Your task to perform on an android device: Go to the kitchen stories app and share the recipe for one-pot pasta . with dbwscratch.test.id9@gmail.com
Image 0: 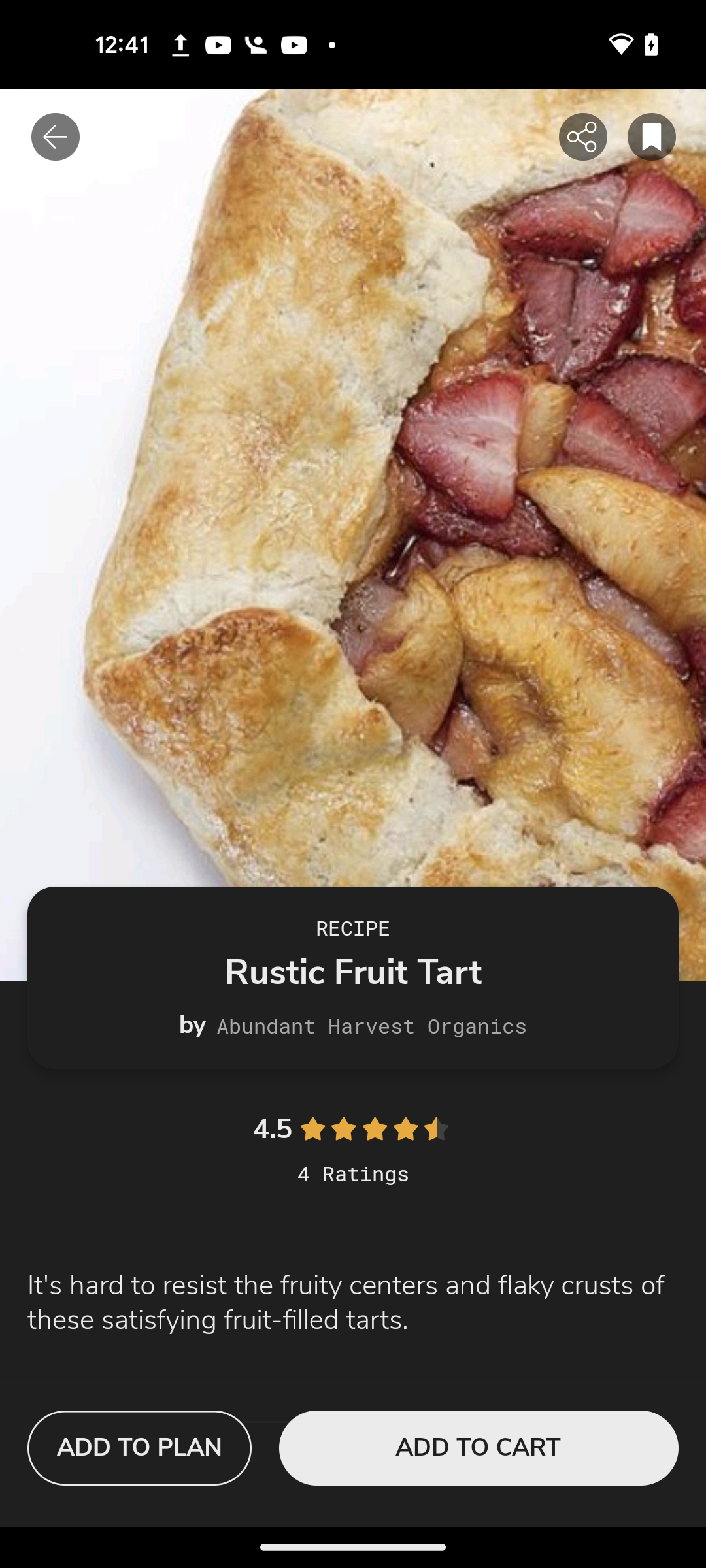
open kitchen stories app
Step 0: open app "Kitchen Stories"
Image 1: 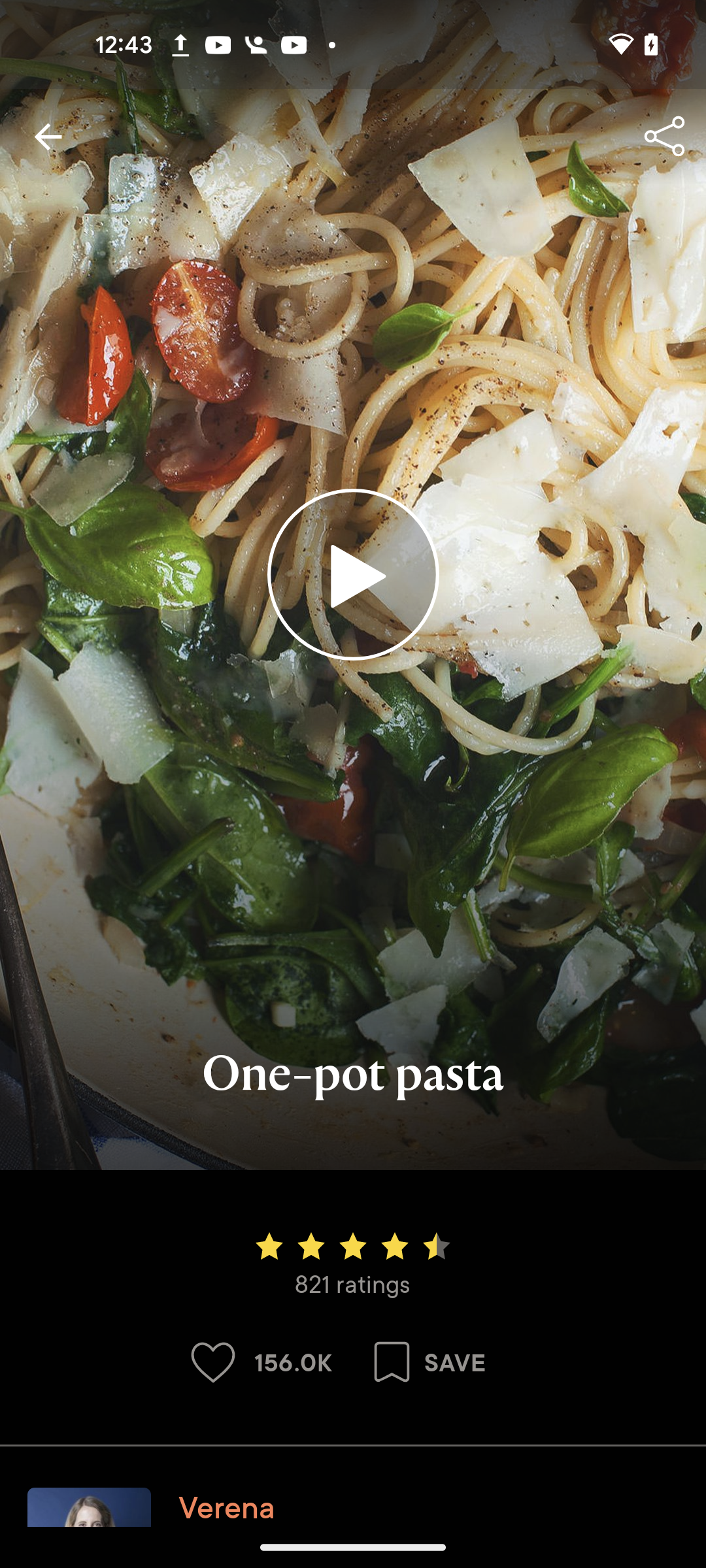
Click on the share icon at the top right corner of the screen 
Step 1: click (664, 137)
Image 2: 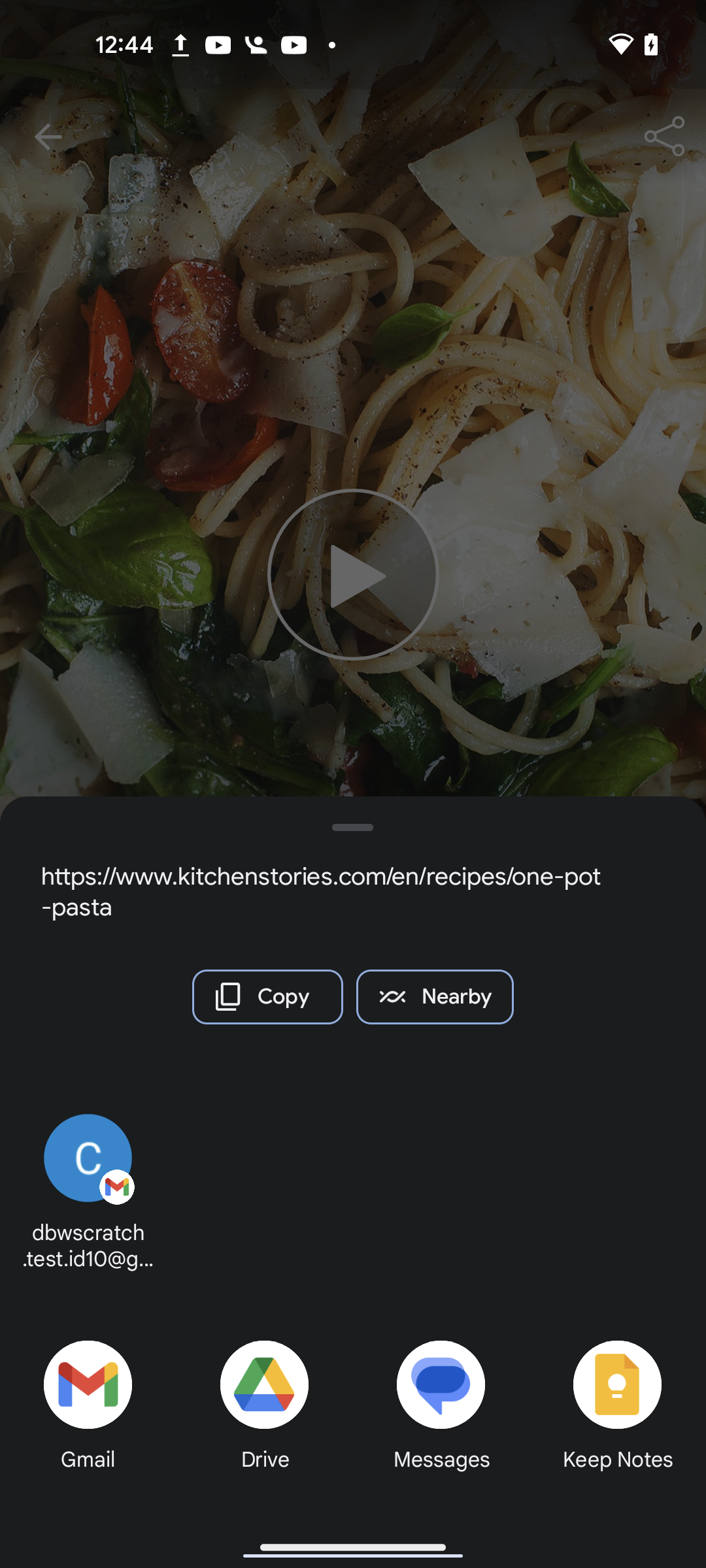
Click on the Gmail
Step 2: click (87, 1384)
Image 3: 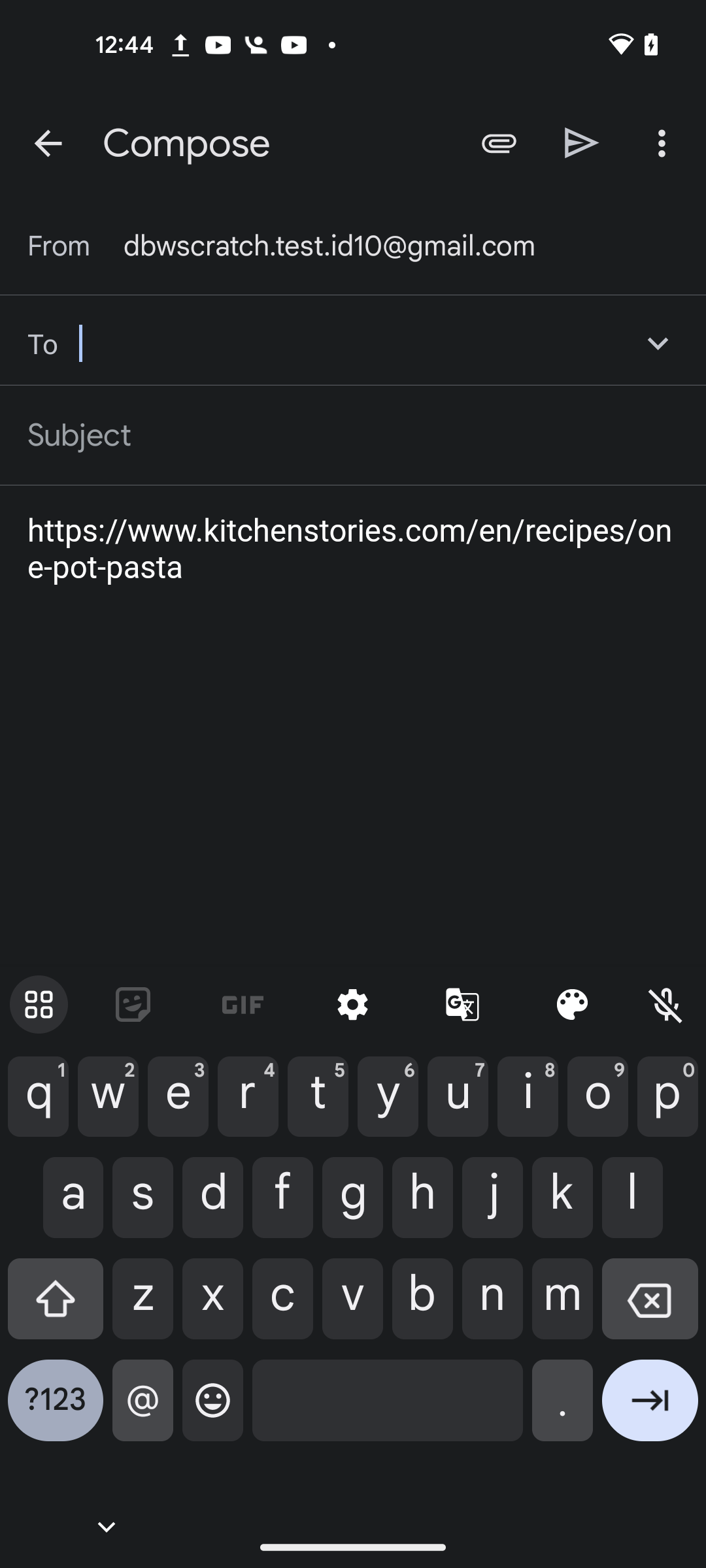
Enter email id dbwscratch.test.id9@gmail.com
Step 3: type "dbwscratch.test.id9@gmail.com"
Image 4: 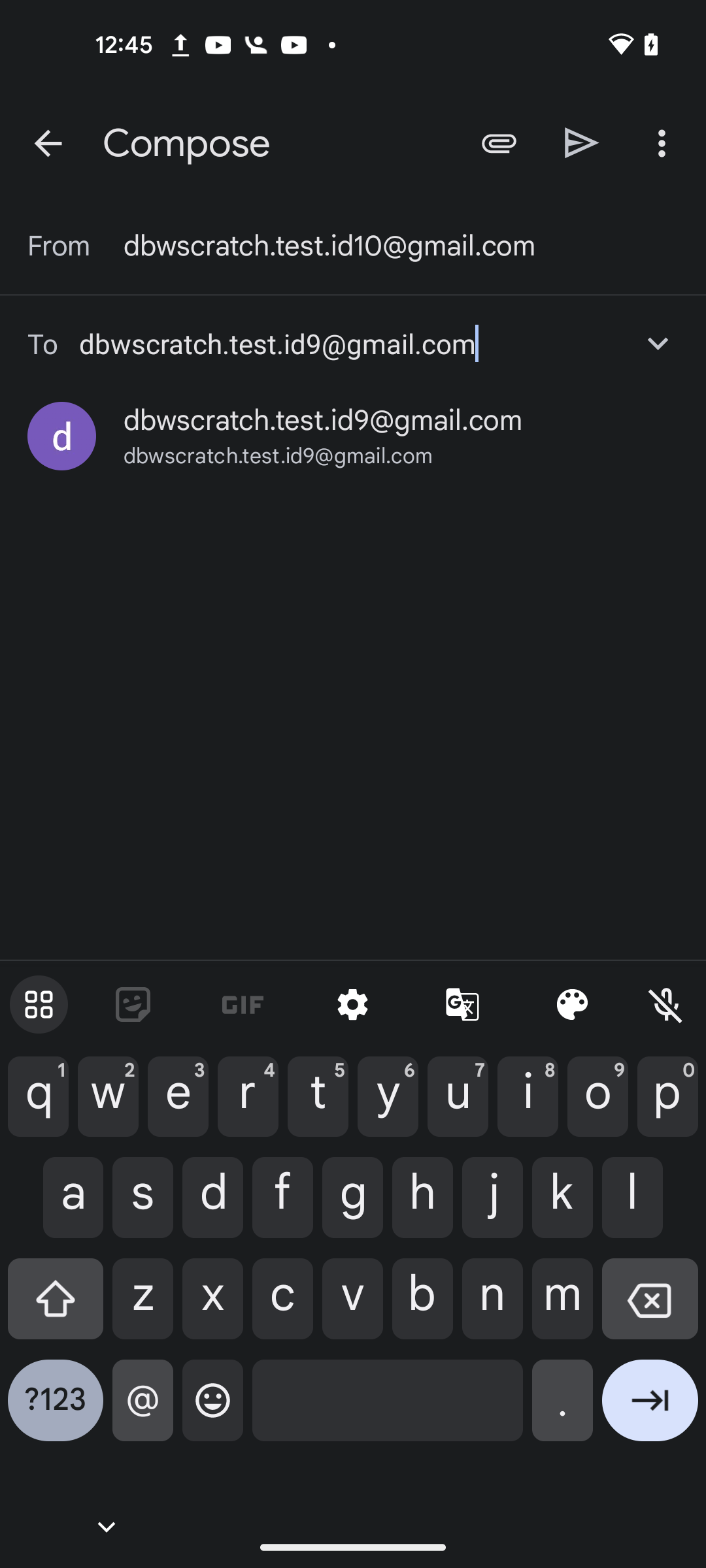
Click on the send icon at the top of the screen 
Step 4: click (582, 142)